Your task to perform on an android device: Open Flipakrt app, Find CELLBELL Desire C104 Mid Black Adjustable Comfortable Ergonomic office Chair | Fabric, Mesh Office Executive Chair ( Black, Knock Down)
Image 0: 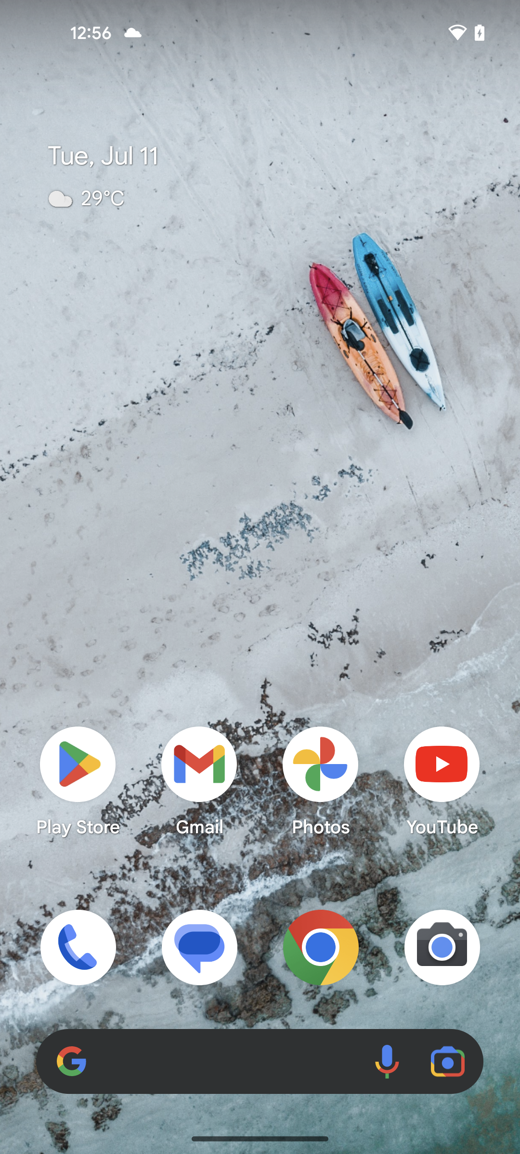
Open Flipkart  app
Step 0: open app "Flipkart"
Image 1: 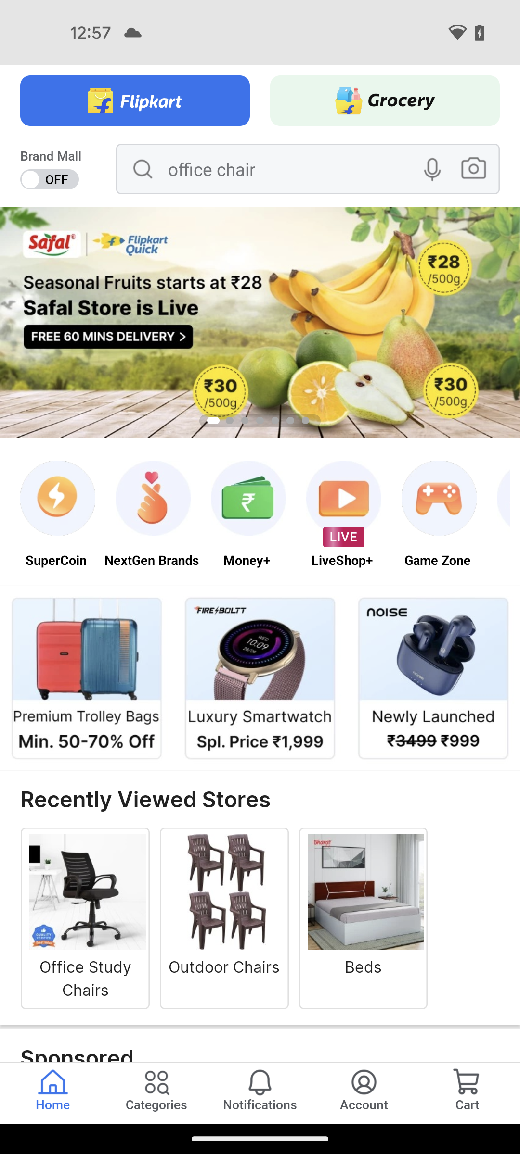
Click on the search bar
Step 1: click (227, 183)
Image 2: 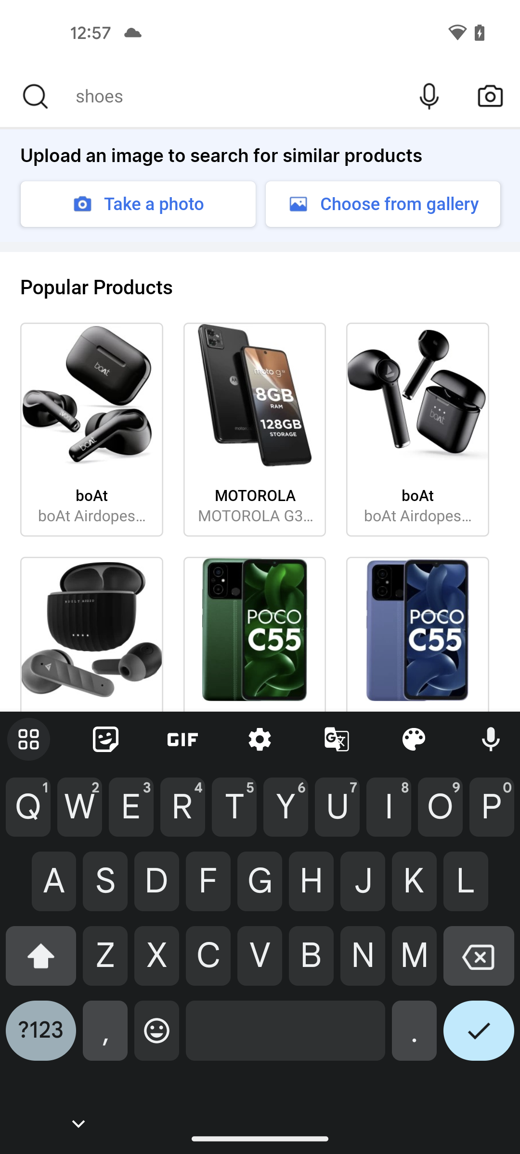
Search for CELLBELL Desire C104 Mid Black Adjustable Comfortable Ergonomic office Chair | Fabric, Mesh Office Executive Chair ( Black, Knock Down)
Step 2: type "CELLBELL Desire C104 Mid Black Adjustable Comfortable Ergonomic office Chair | Fabric, Mesh Office Executive Chair ( Black, Knock Down)"
Image 3: 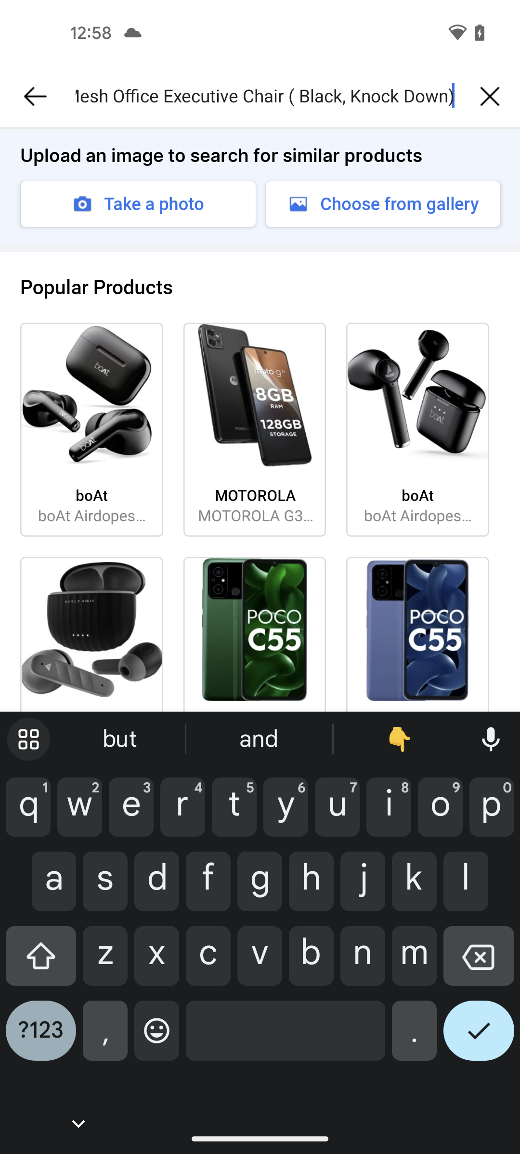
Click on the Check icon at the bottom right corner of the screen
Step 3: click (479, 1038)
Image 4: 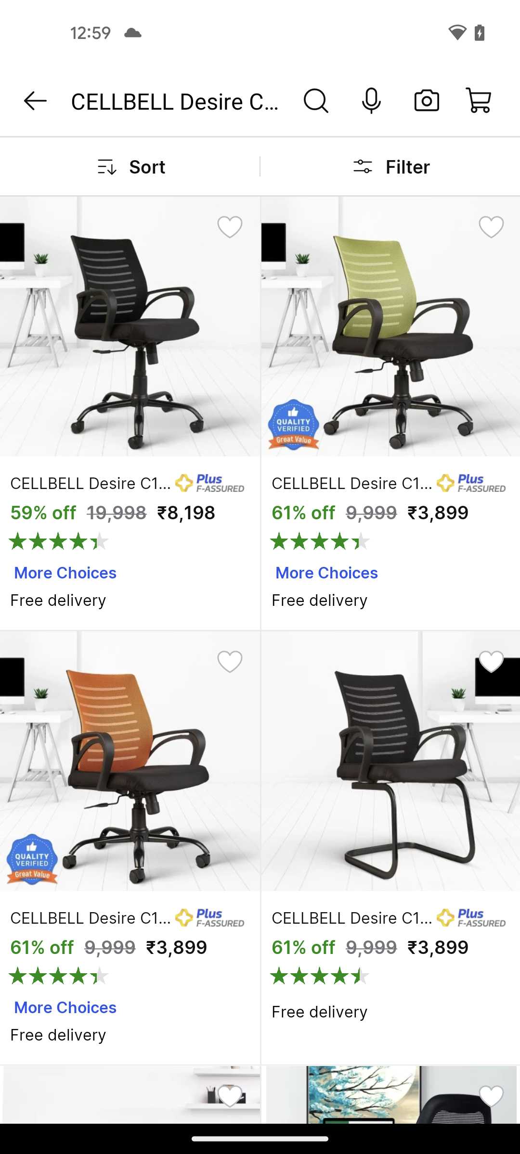
Click on the first search result
Step 4: click (130, 326)